Your task to perform on an android device: Preview the Carols Competition form in the FormsApp.
Image 0: 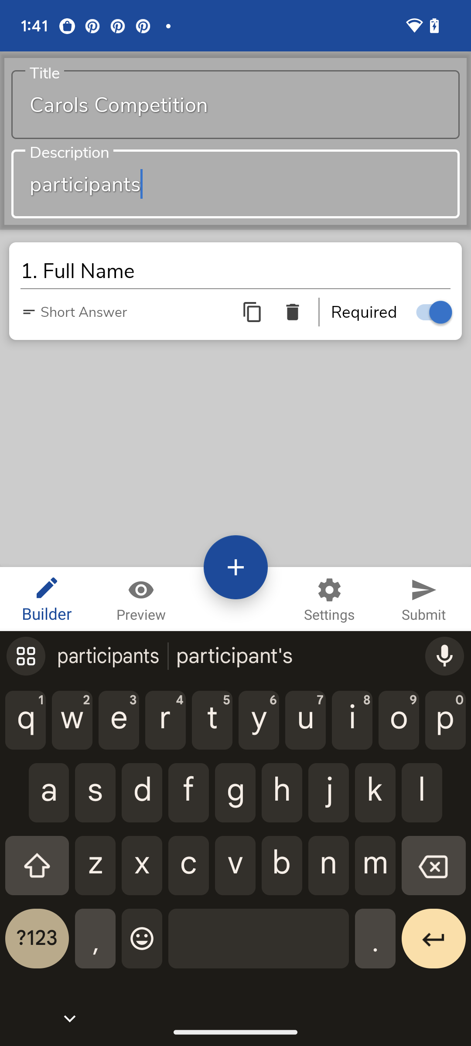
Click on the preview button.
Step 0: click (141, 599)
Image 1: 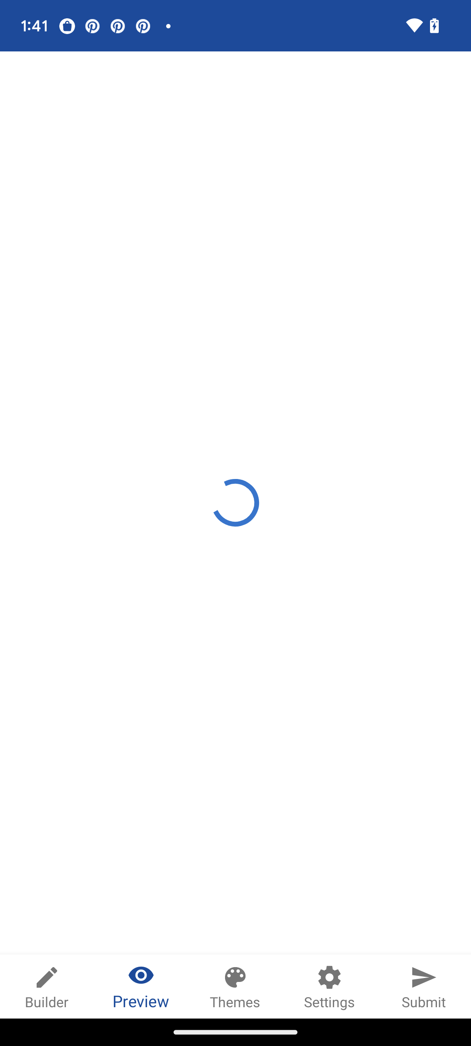
Click on the preview button.
Step 1: wait
Image 2: 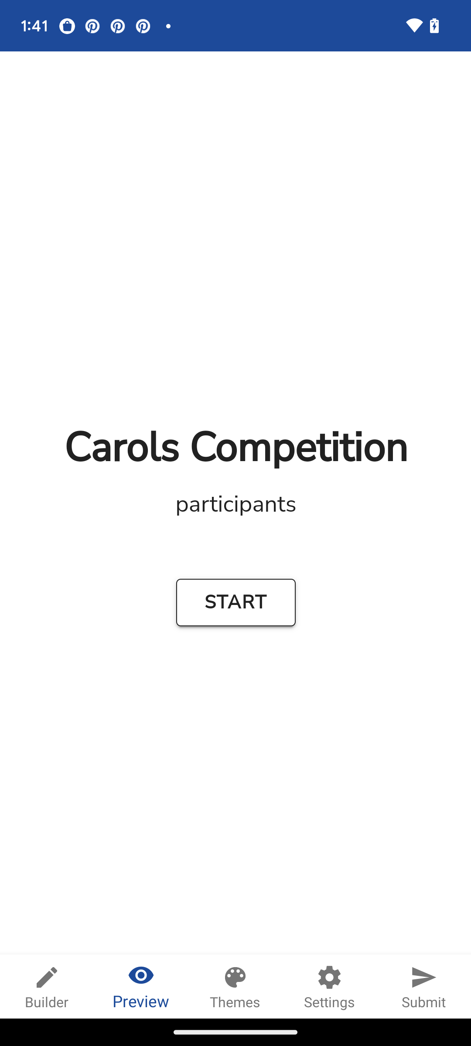
Click on the start button.
Step 2: click (235, 602)